Your task to perform on an android device: I'd want to add the title of the recording 1 file and rename it Audio 1.
Image 0: 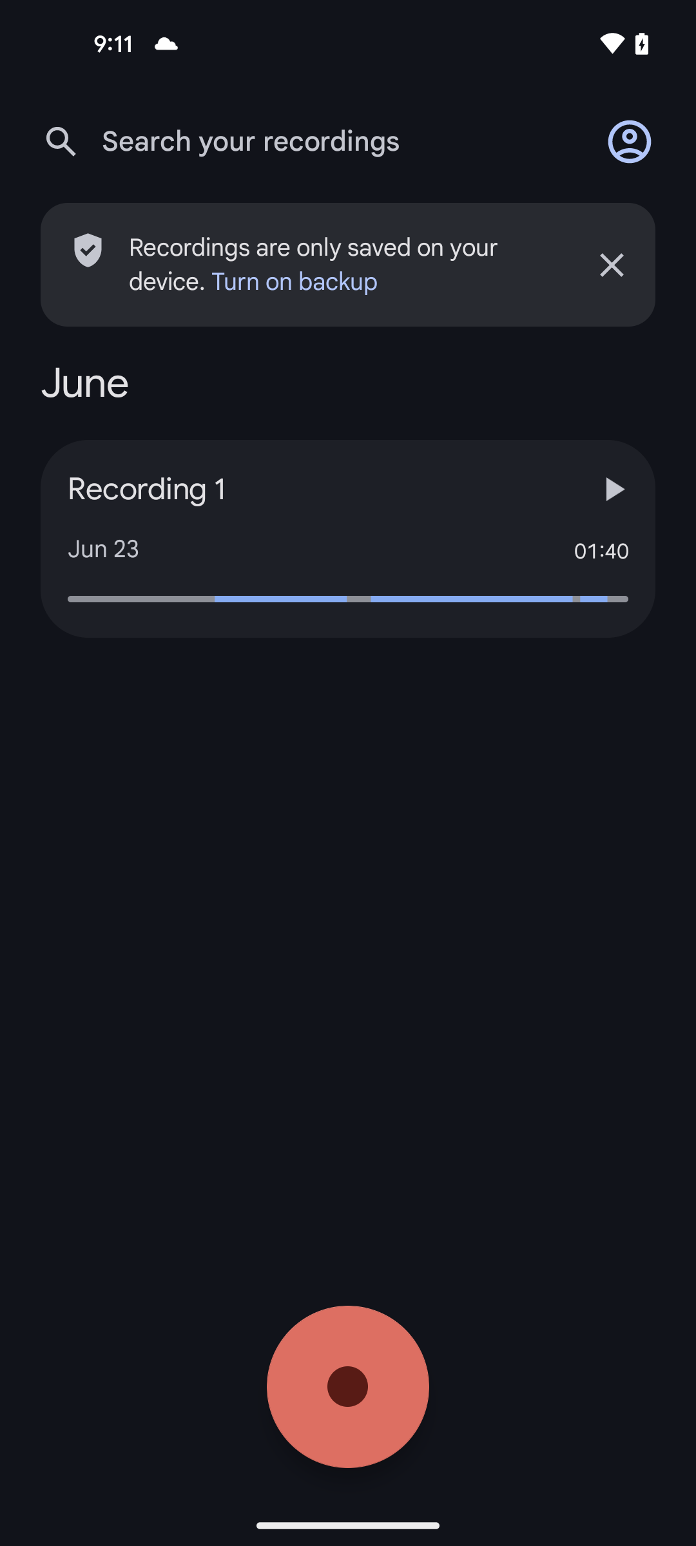
click on the Recording 1
Step 0: click (347, 539)
Image 1: 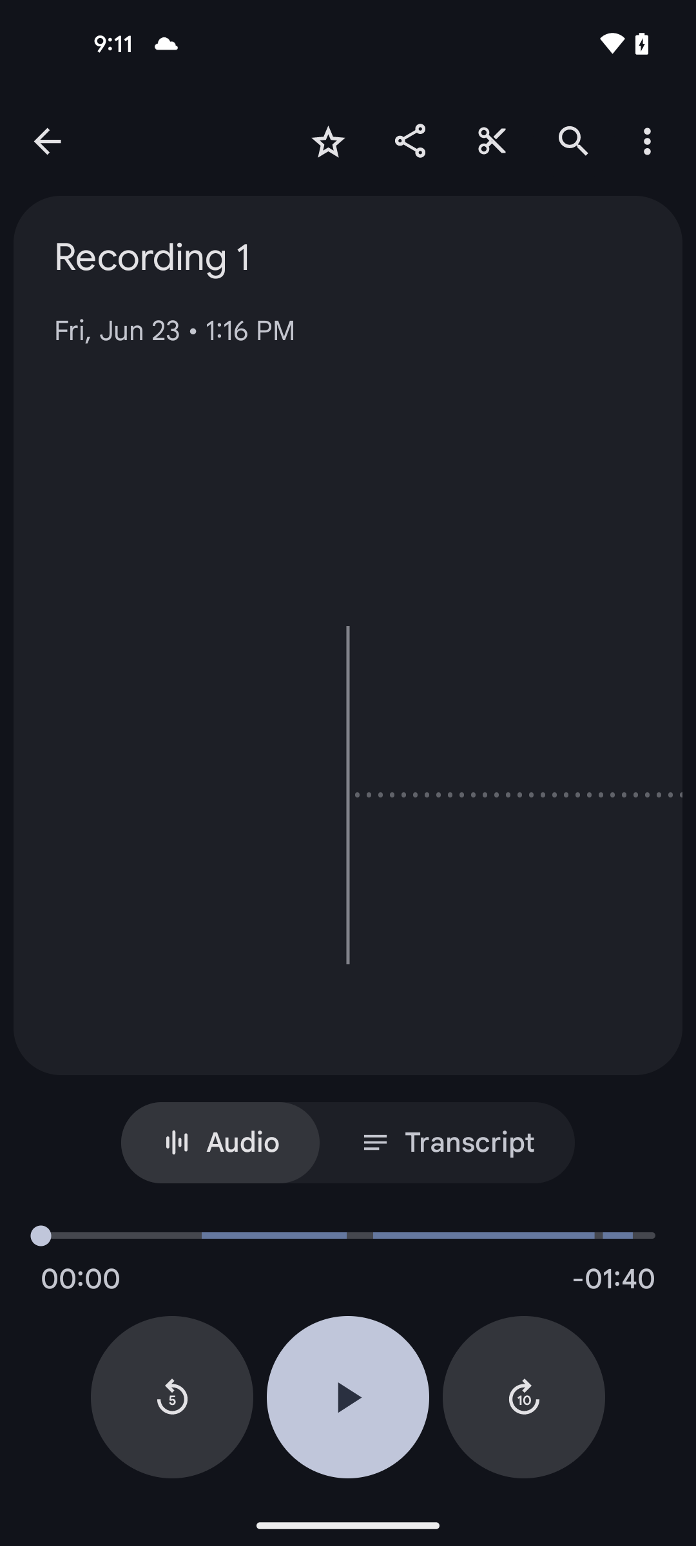
click on the three dots menu icon
Step 1: click (655, 140)
Image 2: 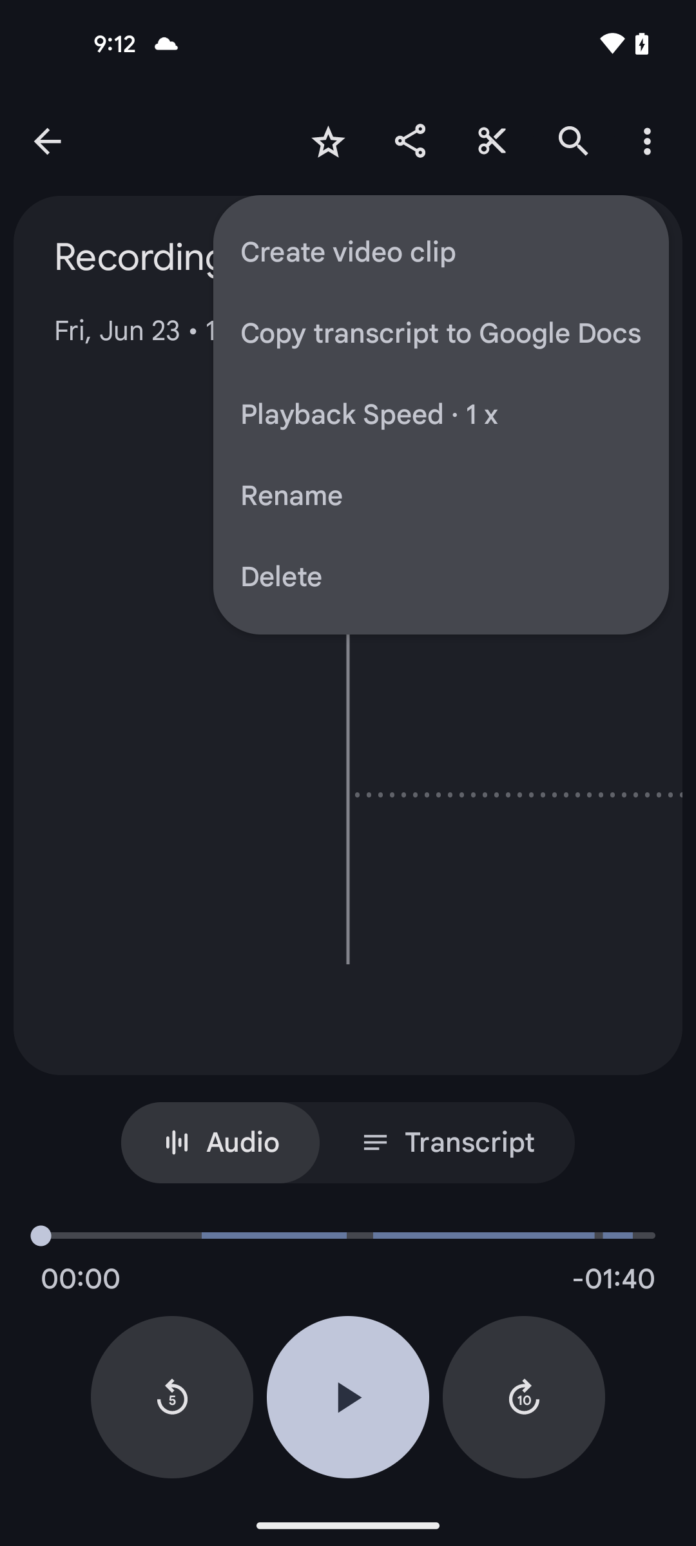
click on Rename option
Step 2: click (441, 496)
Image 3: 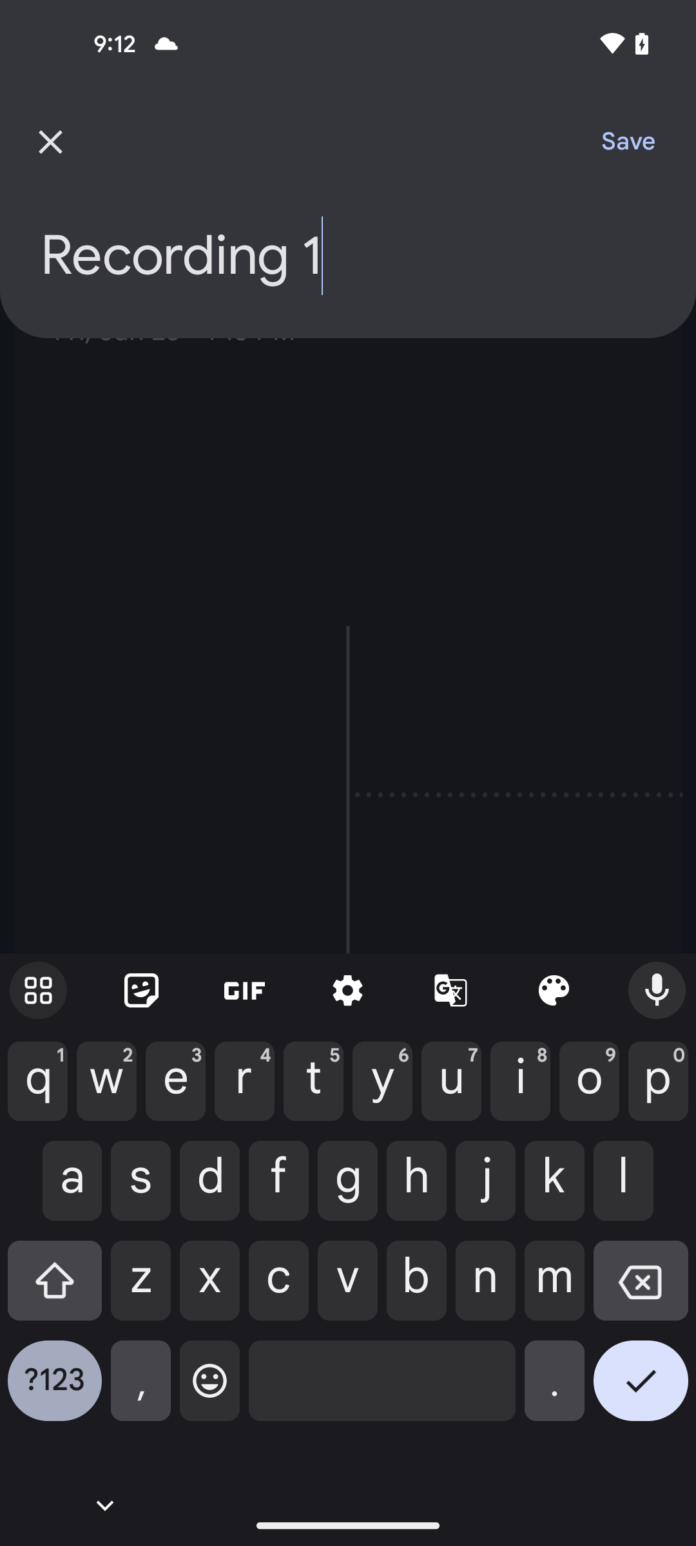
type Audio 1
Step 3: type "Audio 1"
Image 4: 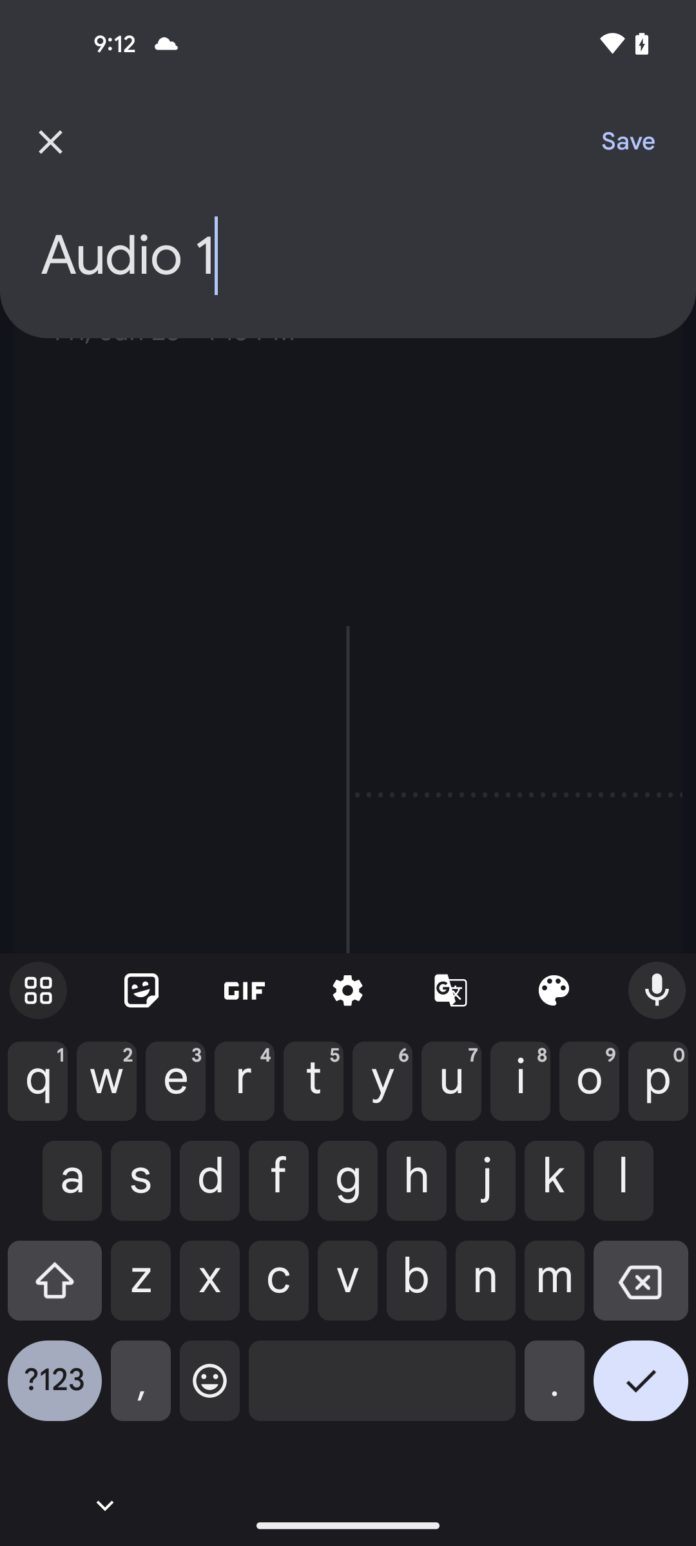
click on save option
Step 4: click (614, 141)